Your task to perform on an android device: In the Snapdeal app, look for a wireless mouse in the Computer accessories category.
Image 0: 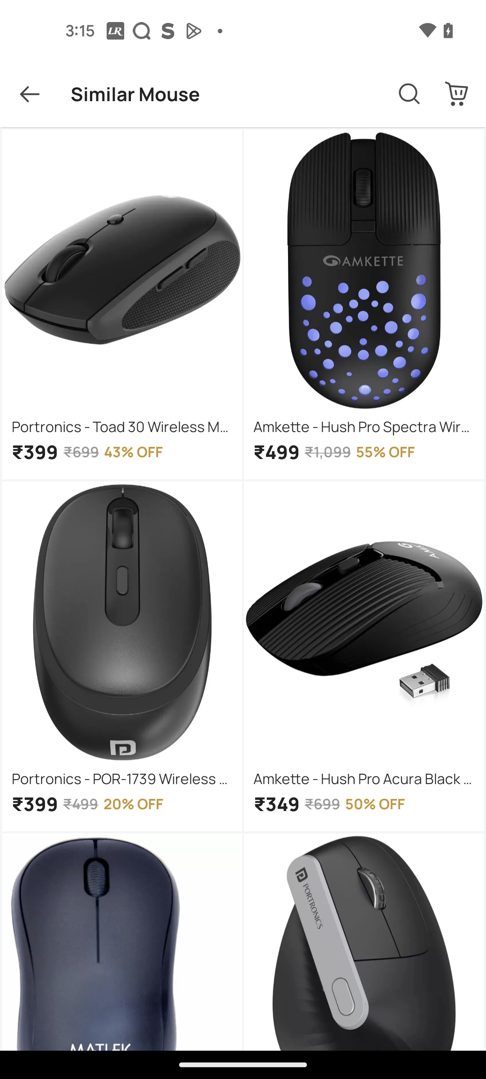
Go back to the previous screen
Step 0: press back button
Image 1: 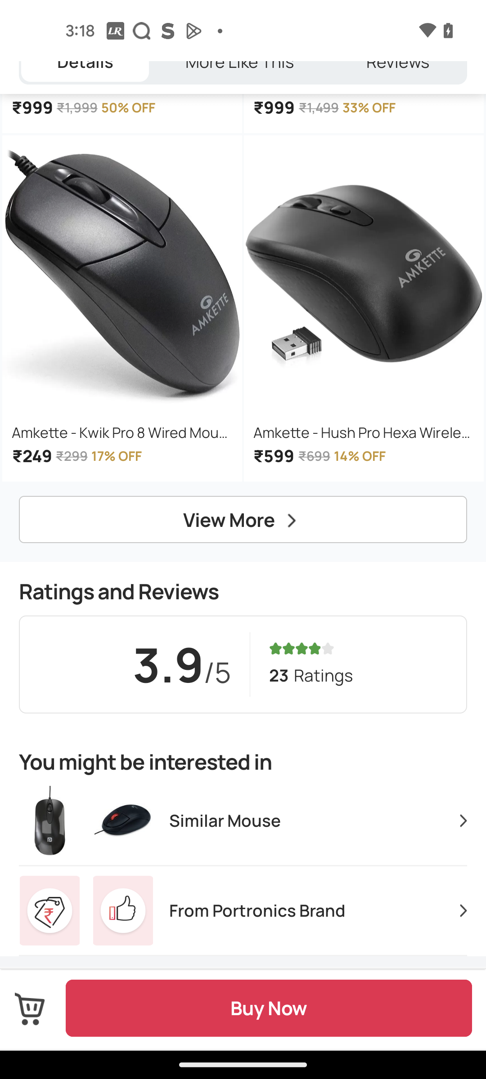
Go back to the previous screen
Step 1: press back button
Image 2: 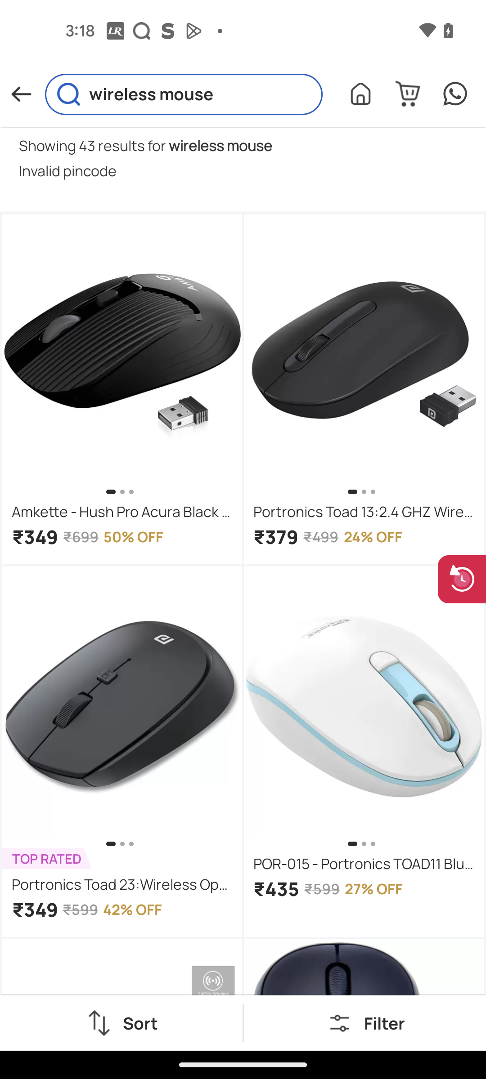
Go to the Filter section
Step 2: click (384, 1023)
Image 3: 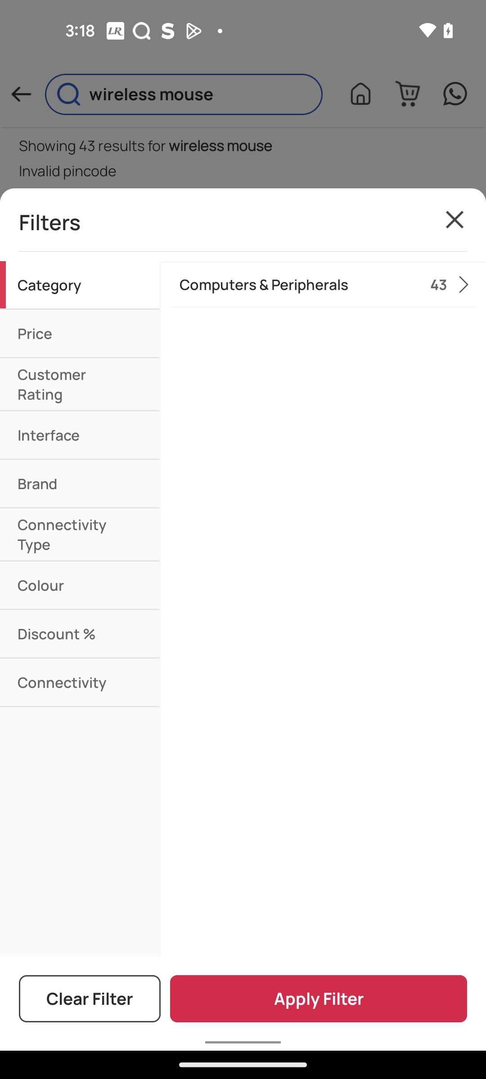
Click on the Computer & peripherals option
Step 3: click (296, 284)
Image 4: 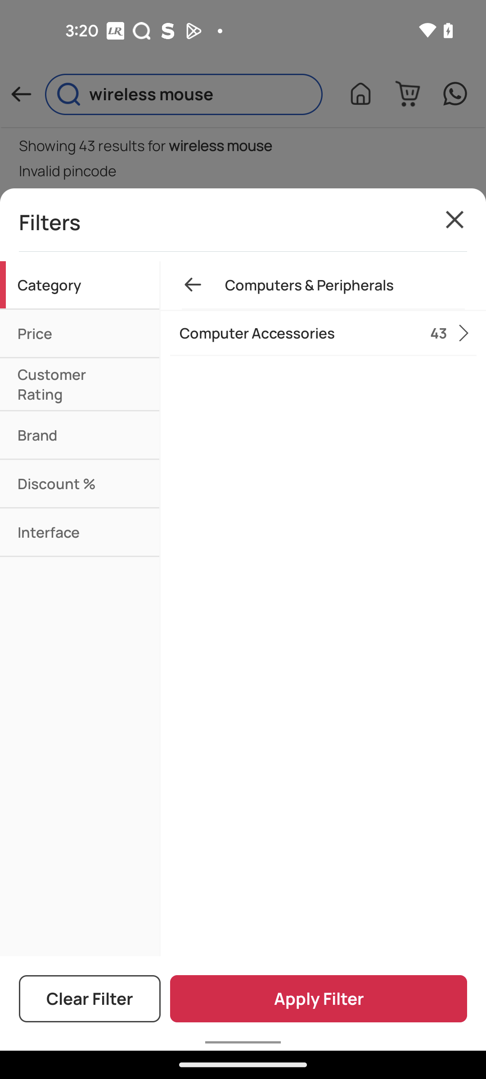
Click on Computer Accessories option
Step 4: click (296, 333)
Image 5: 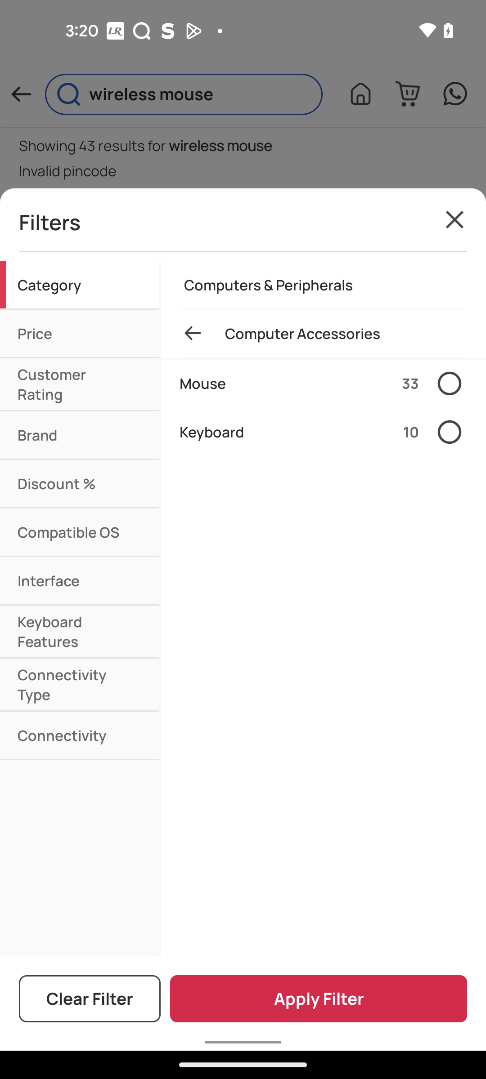
Click on Mouse
Step 5: click (442, 383)
Image 6: 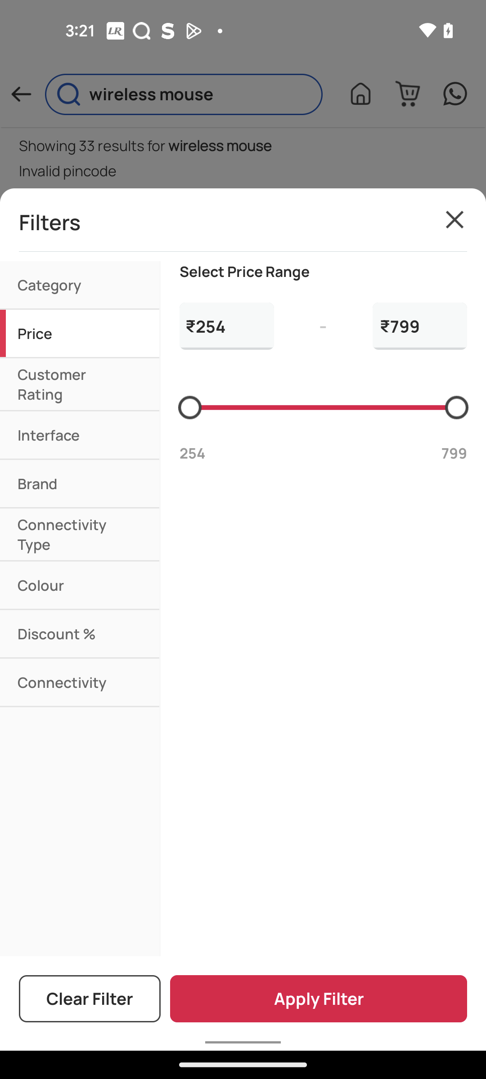
Click on the Apply Filter button
Step 6: click (319, 999)